Your task to perform on an android device: In the Gaana app , Play the Premium Tu Aake Dekhle song from the Indie genre playlist Skip Ads if Any .
Image 0: 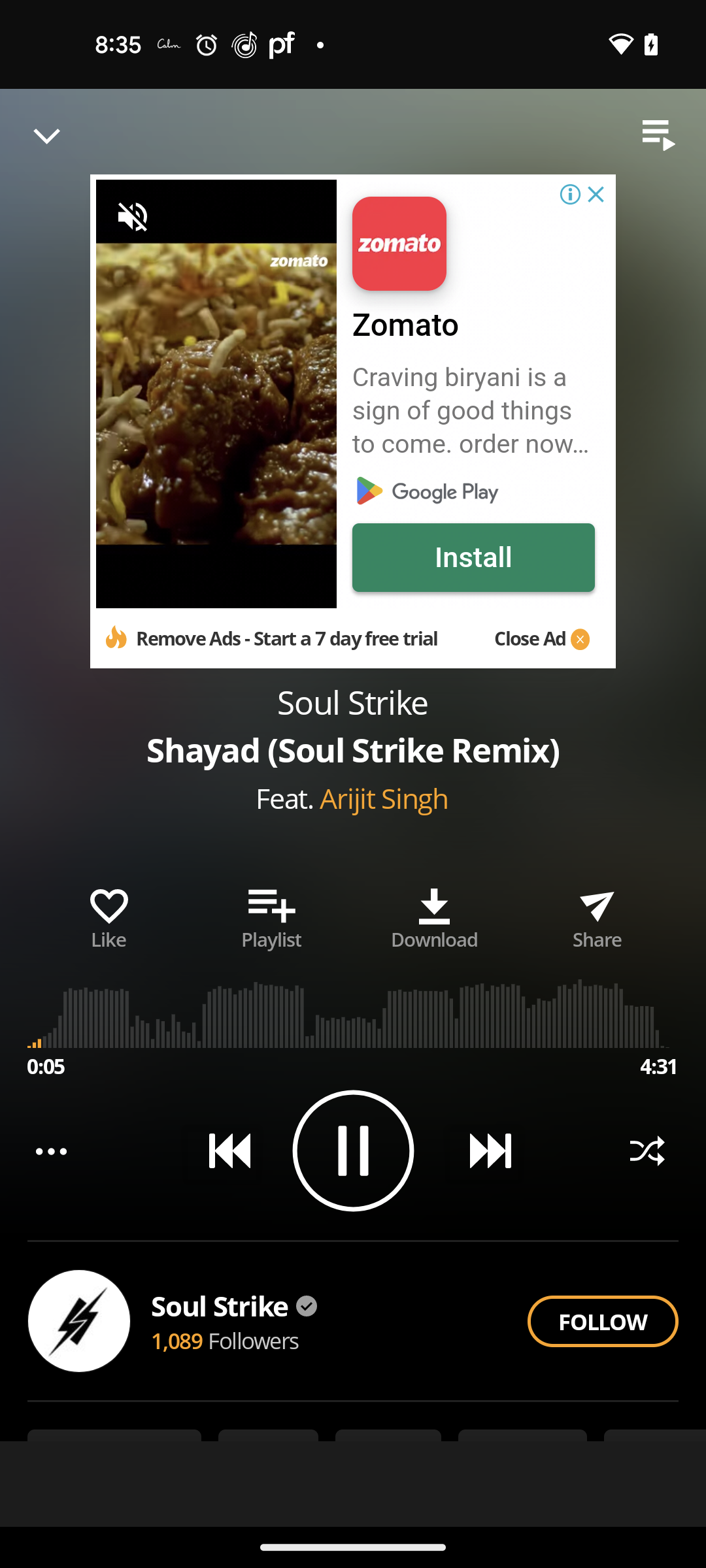
Open the Gaana App
Step 0: open app "Gaana"
Image 1: 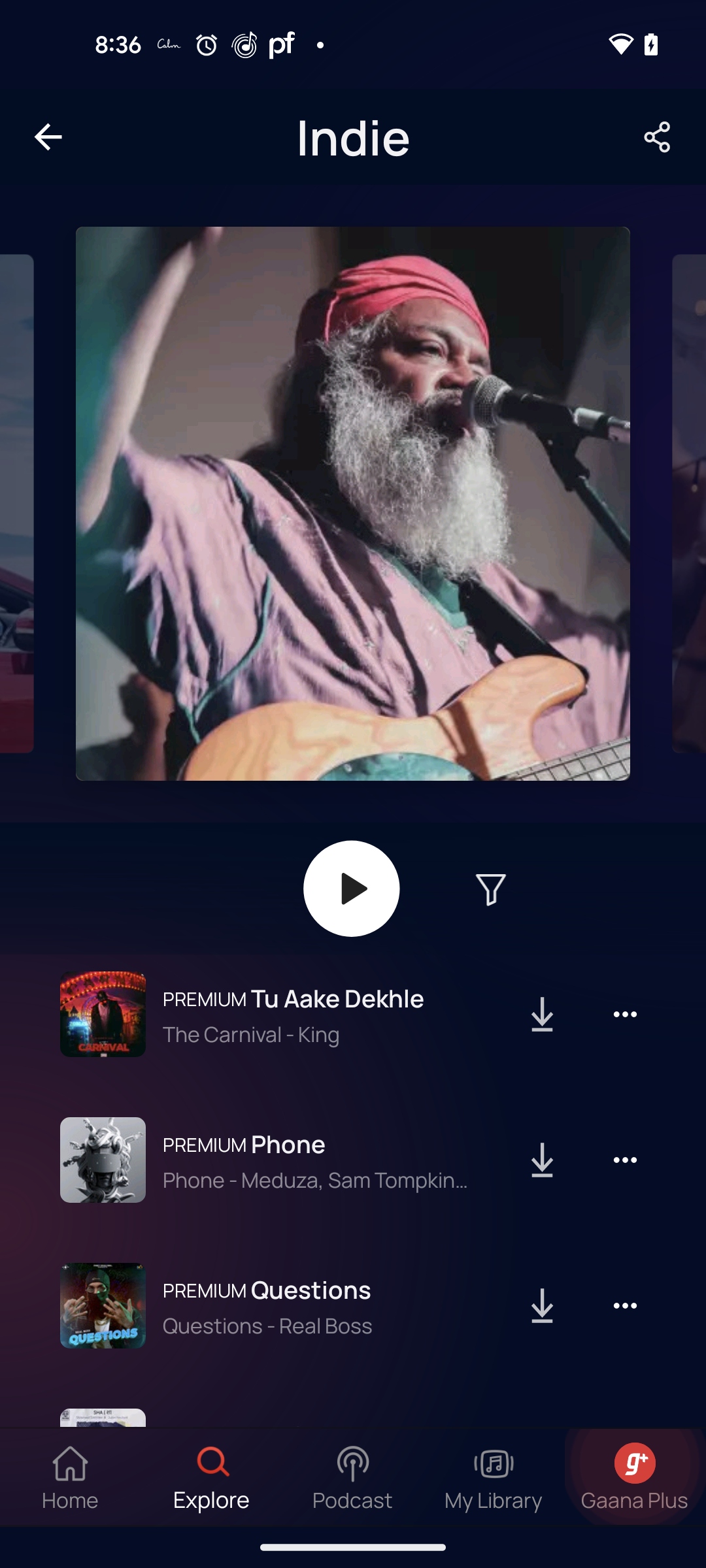
Play the first song from the Indie playlist
Step 1: click (361, 1001)